Your task to perform on an android device: In the supercook app, find recipes.
Image 0: 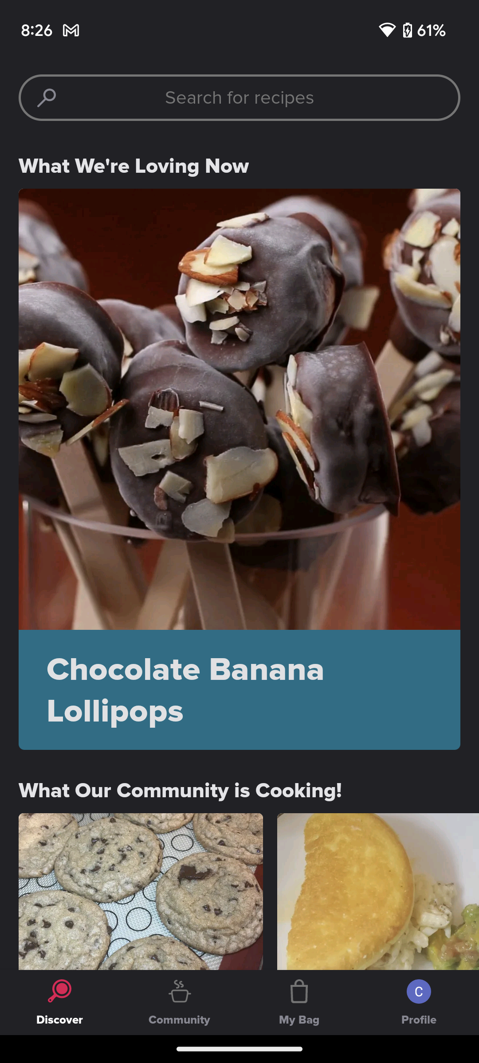
Open the Supercook app.
Step 0: open app "Supercook"
Image 1: 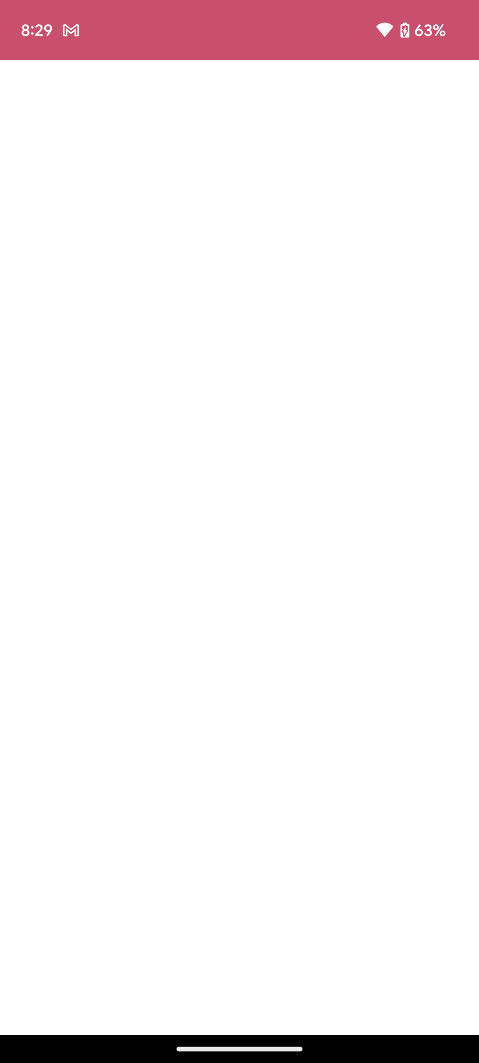
Open the Supercook app.
Step 1: wait
Image 2: 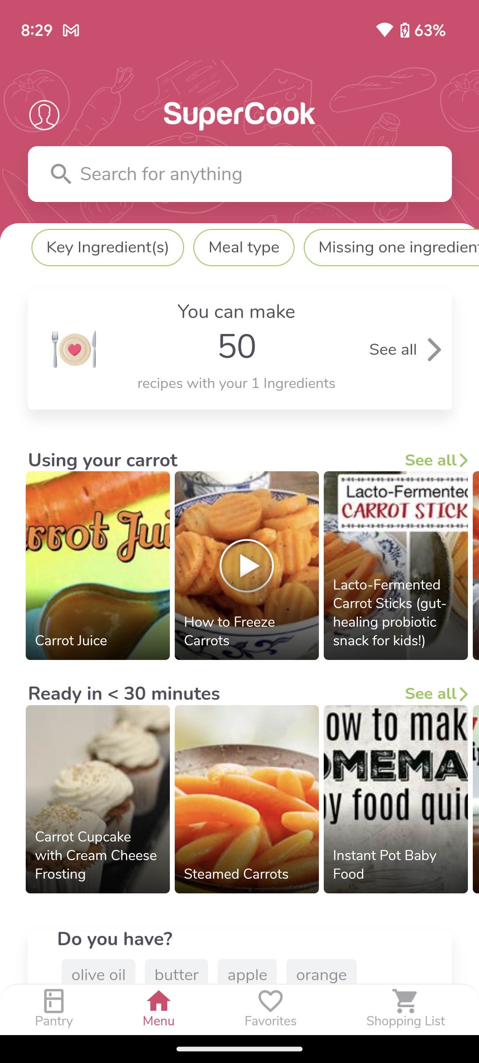
Scroll up on the screen.
Step 2: scroll down
Image 3: 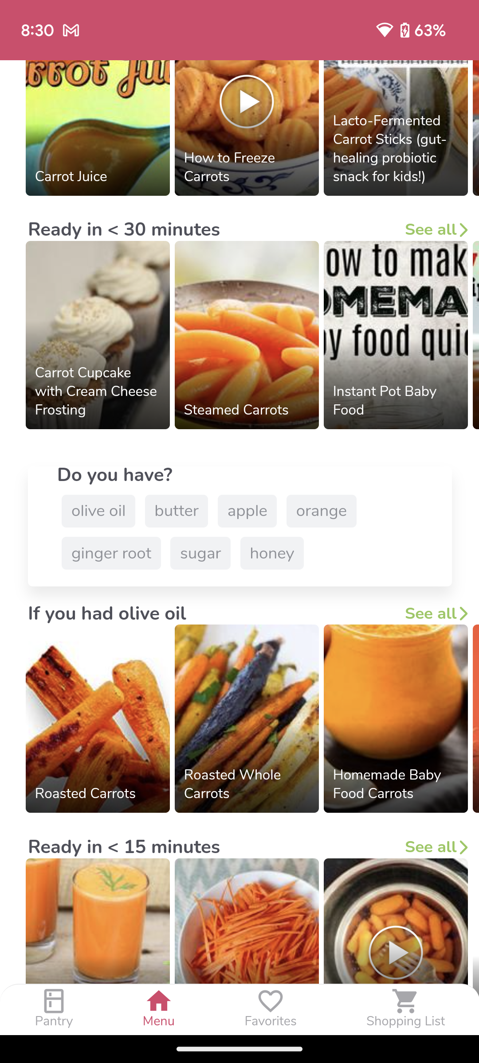
Scroll up on the screen.
Step 3: scroll down